Your task to perform on an android device: I want to checkout my cart.
Image 0: 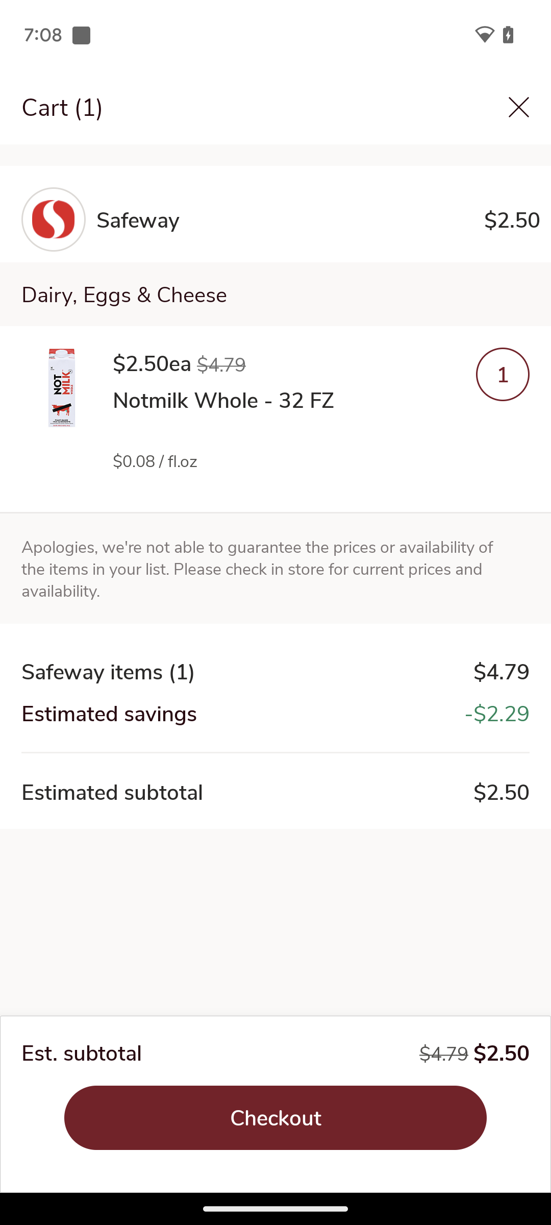
Click on the Checkout option on the bottom of the screen.
Step 0: click (275, 1118)
Image 1: 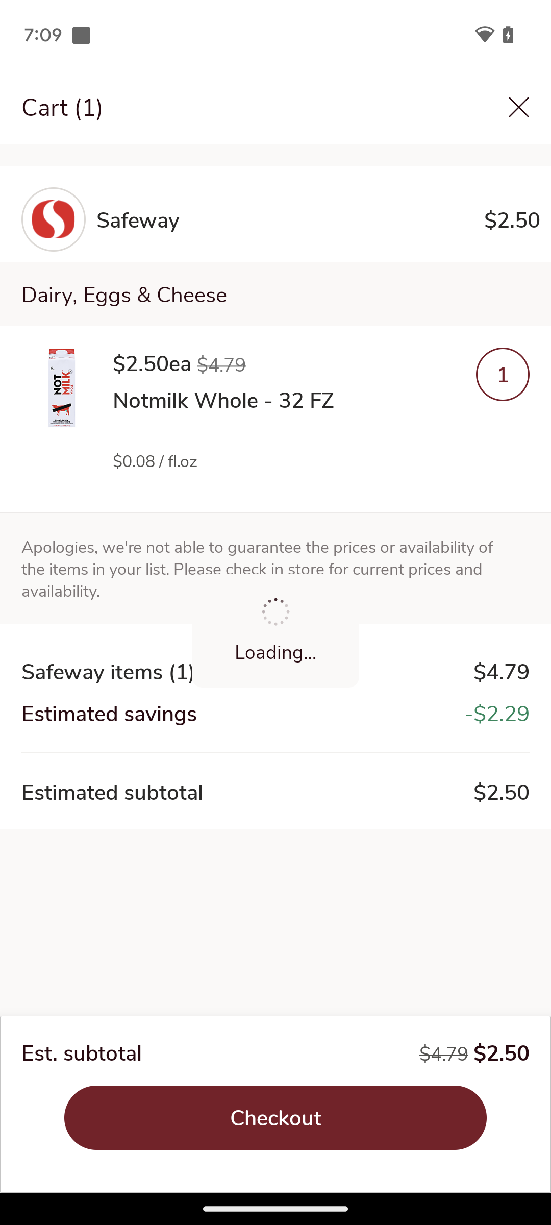
Click on the Checkout option on the bottom of the screen.
Step 1: wait